Your task to perform on an android device: Open the Decathlon app and read the reviews for  KALENJI mens Running shoes Run 100-grey 
Image 0: 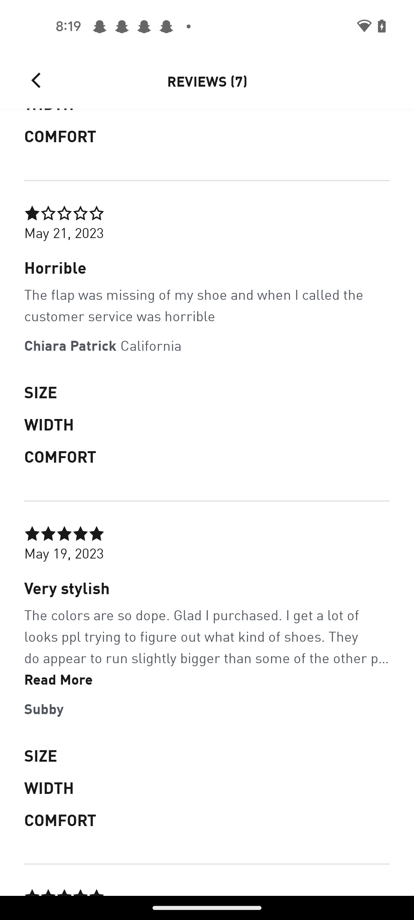
Open the Decathlon app
Step 0: open app "Decathlon"
Image 1: 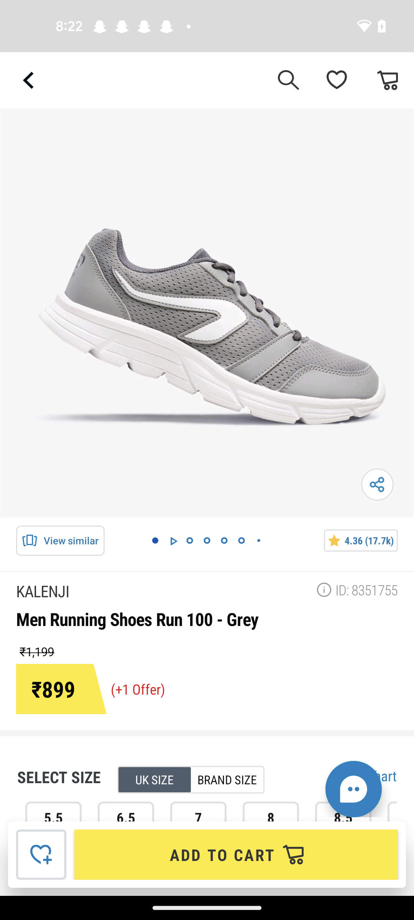
Swipe up to view the reviews section 
Step 1: scroll down
Image 2: 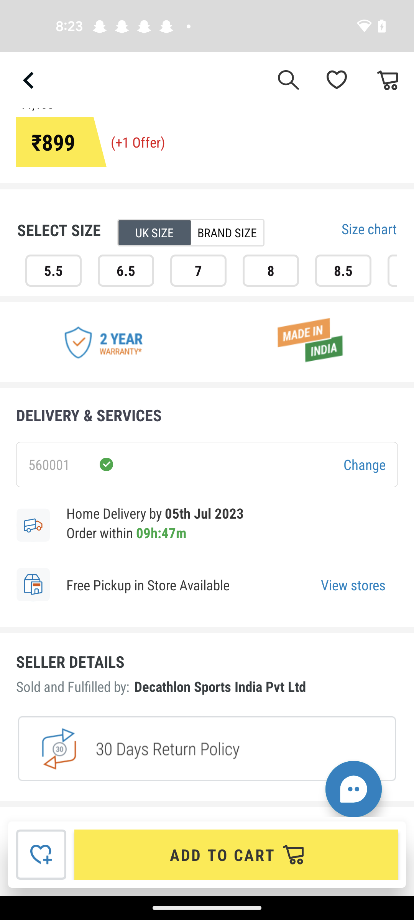
Swipe up to view the reviews section 
Step 2: scroll down
Image 3: 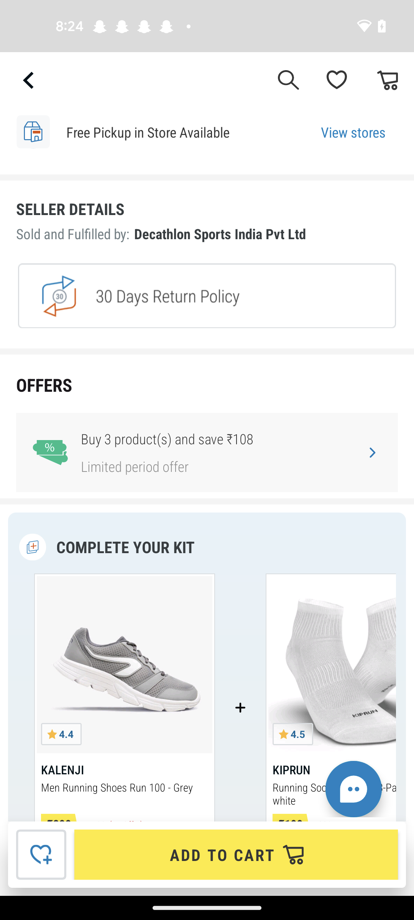
Swipe up to view the reviews section 
Step 3: scroll down
Image 4: 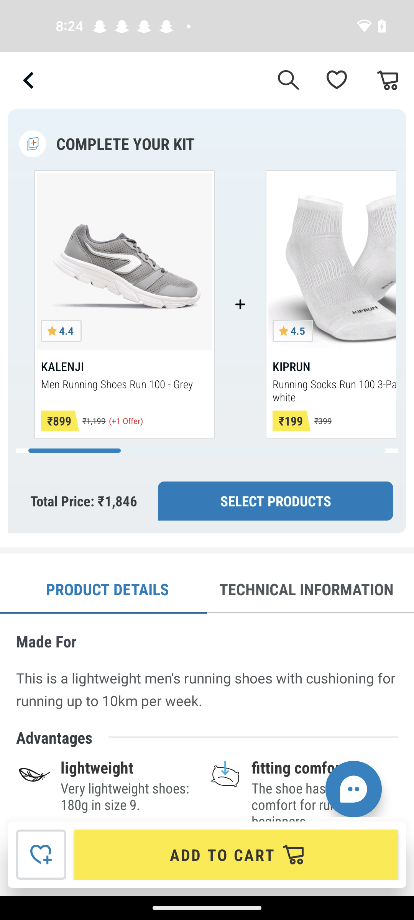
Swipe up to view the reviews section 
Step 4: scroll down
Image 5: 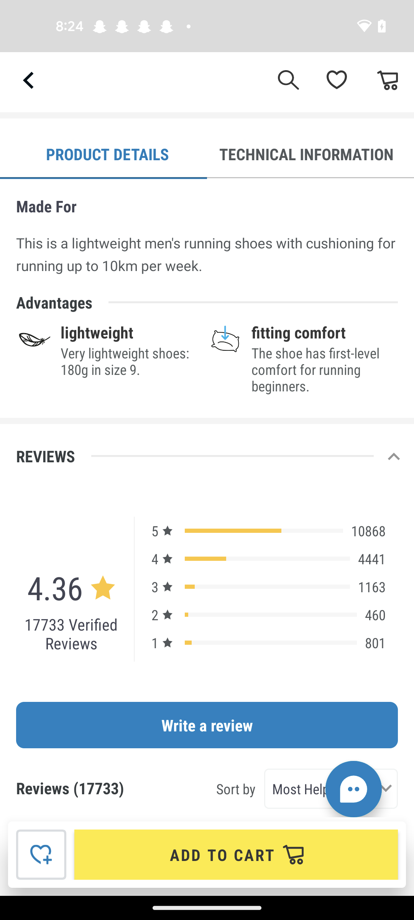
Swipe up to view the reviews section 
Step 5: scroll down
Image 6: 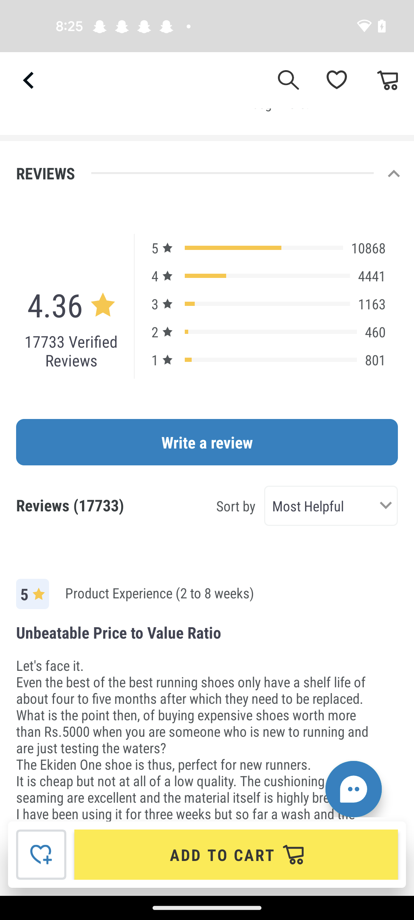
Swipe up to view the reviews section 
Step 6: scroll down
Image 7: 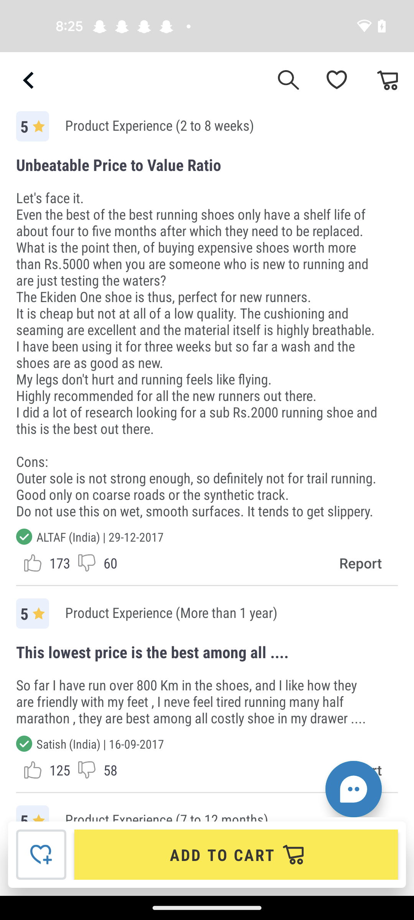
Swipe up to view the reviews section 
Step 7: scroll down